Your task to perform on an android device: Open Amazon app and search for Peanut butter.
Image 0: 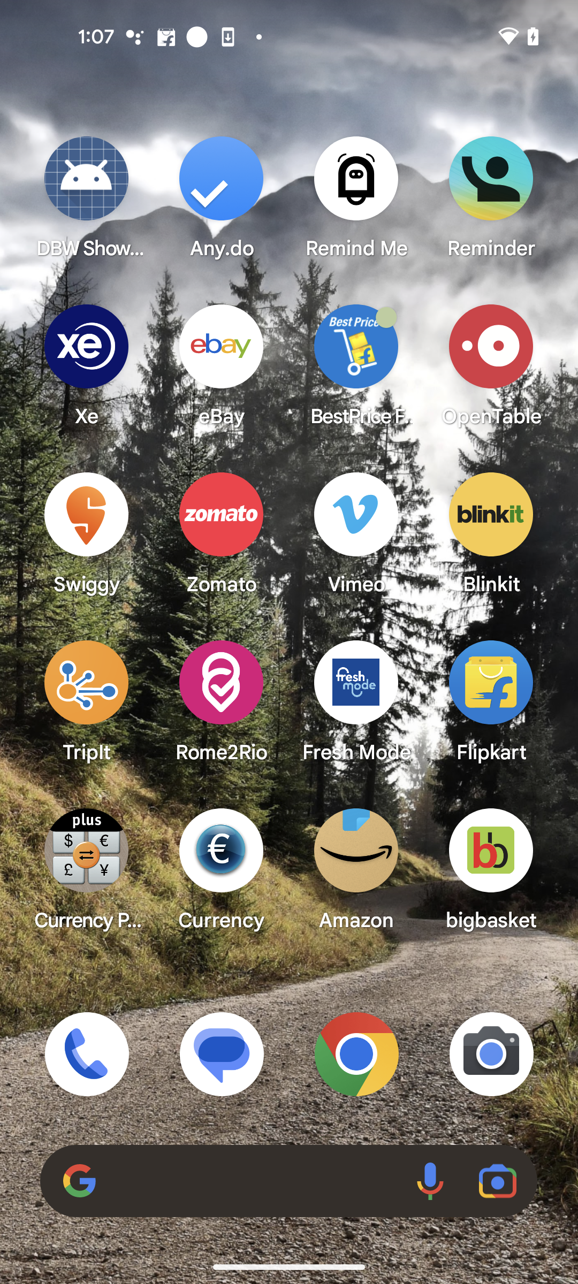
Open the Amazon app.
Step 0: open app "Amazon"
Image 1: 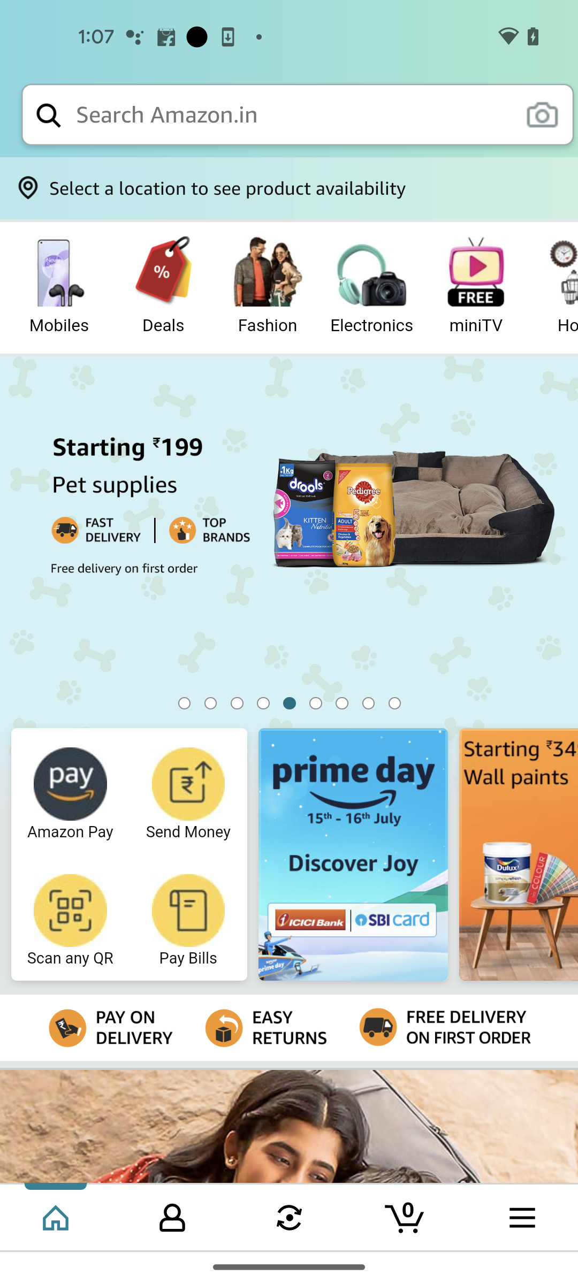
Click on the search bar.
Step 1: click (293, 114)
Image 2: 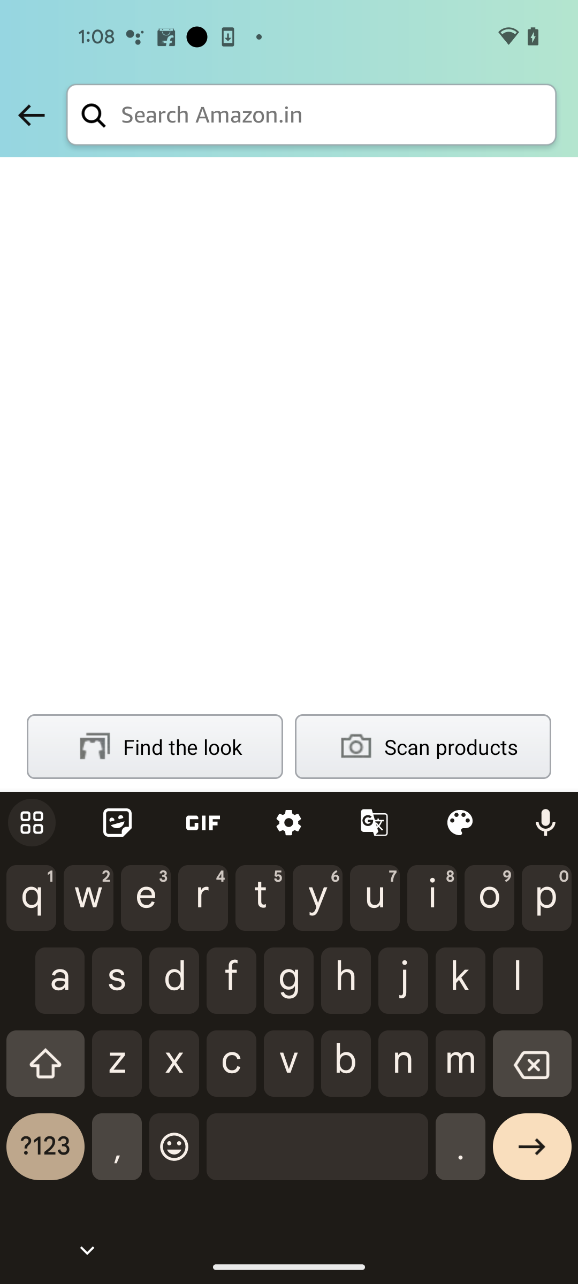
Type peanut butter in the search bar.
Step 2: type "Peanut butter"
Image 3: 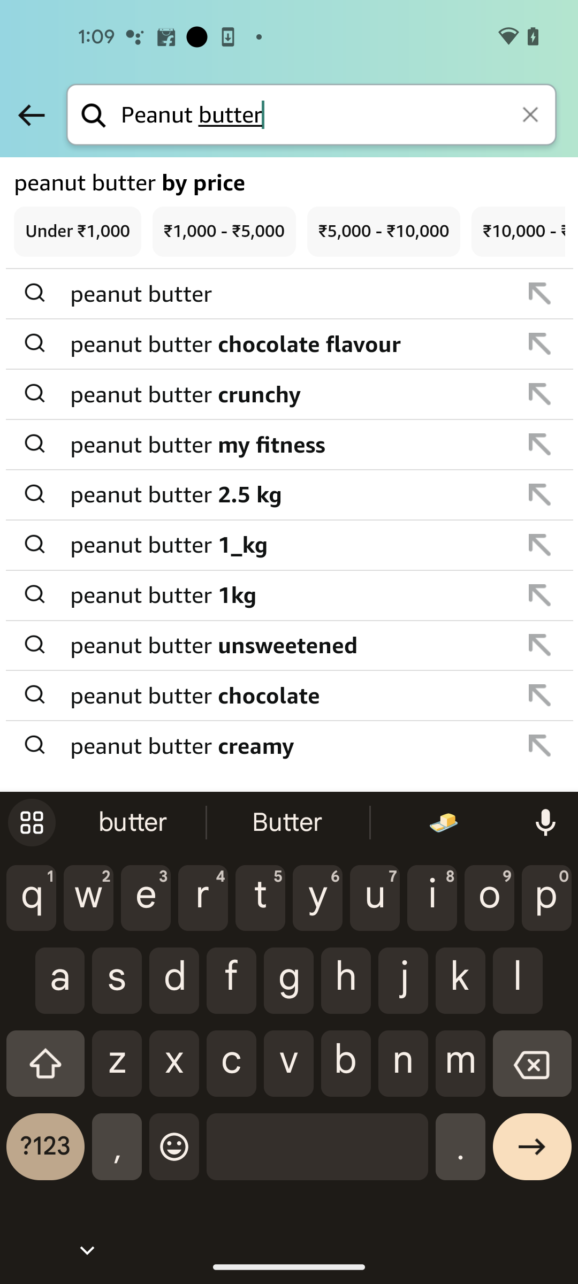
Click on the peanut butter from the search result list.
Step 3: click (290, 294)